Your task to perform on an android device: Delete the note with the title Grocery in the Keep Notes app.
Image 0: 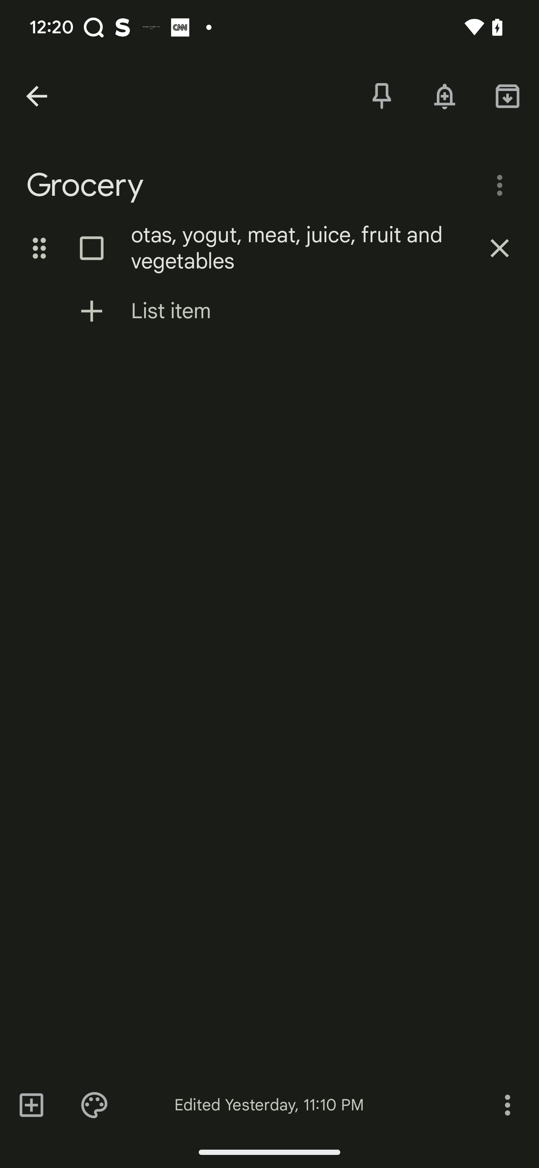
Click on the more option at the right bottom of the screen
Step 0: click (507, 1105)
Image 1: 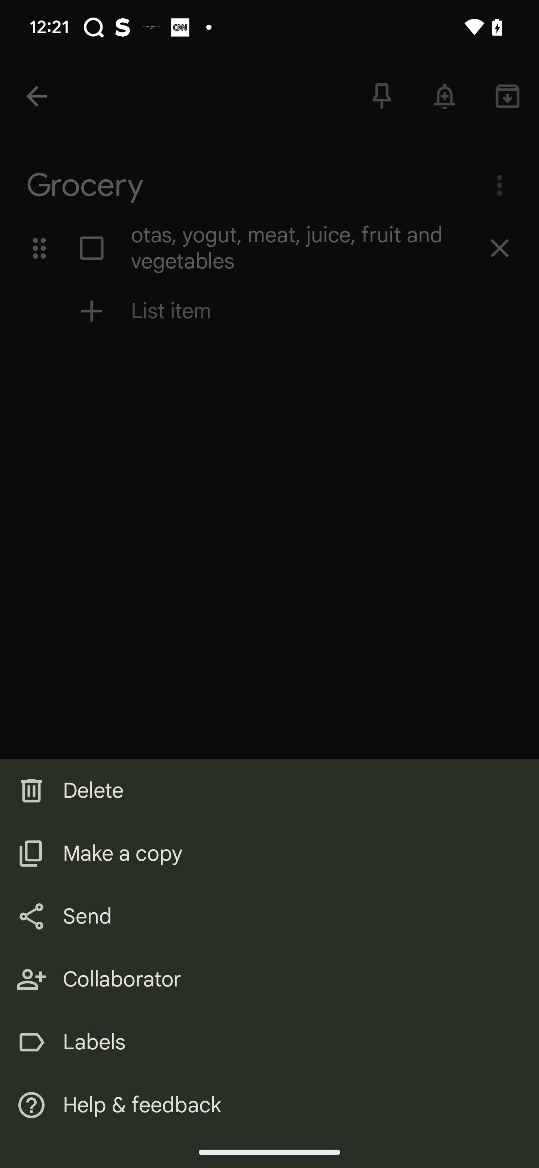
Click on the delete option 
Step 1: click (93, 791)